Your task to perform on an android device: On the Traveloka app, show me the travel tips.
Image 0: 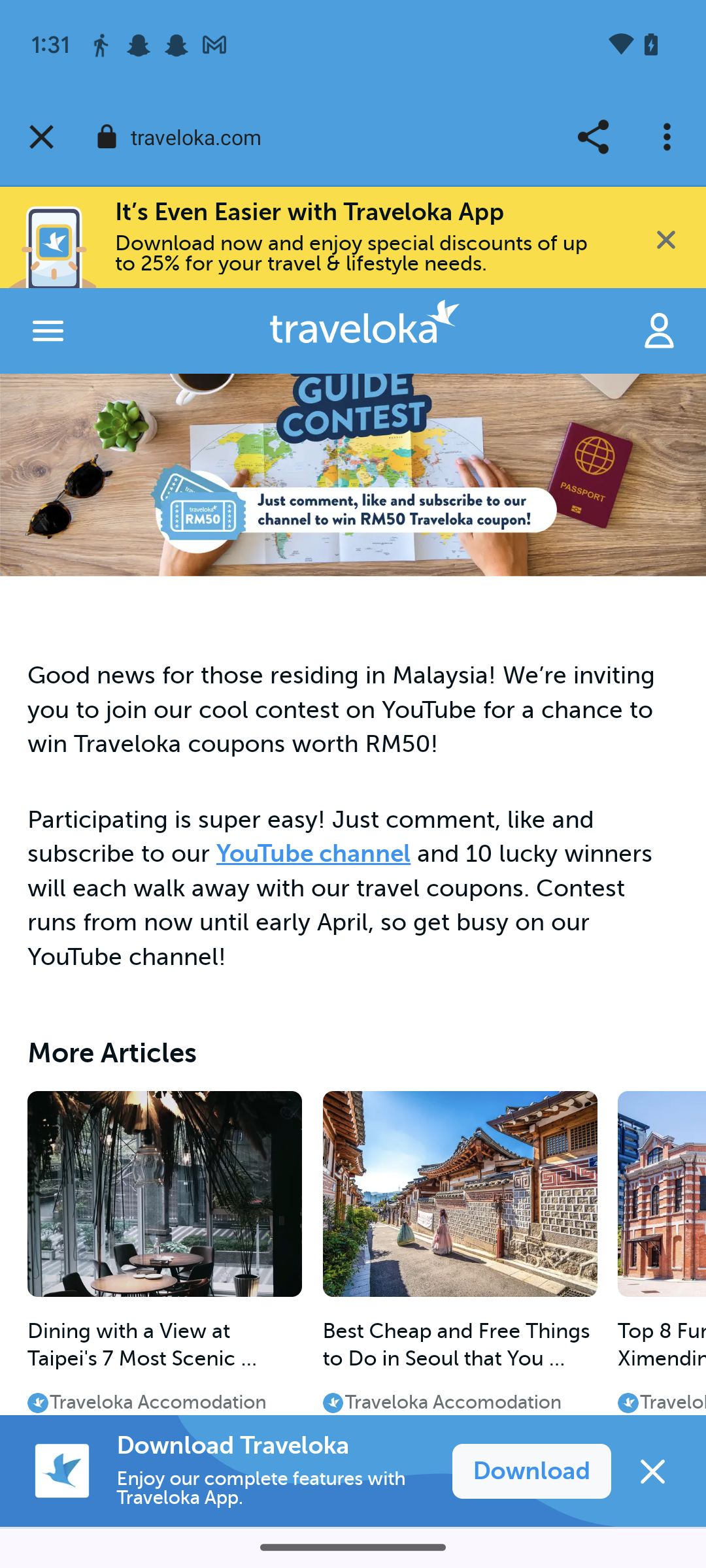
Go back to the home screen of the app.
Step 0: press back button
Image 1: 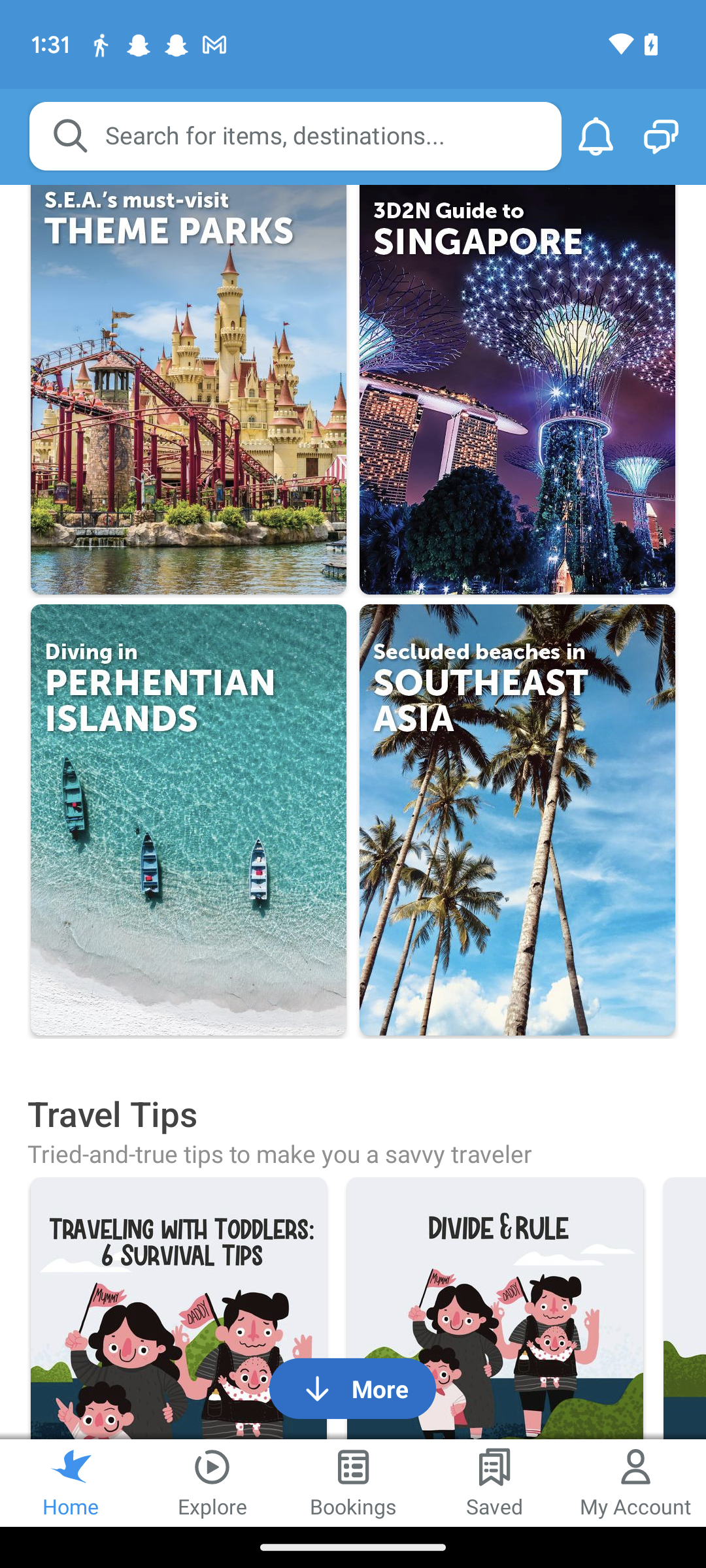
Scroll up.
Step 1: scroll down